Your task to perform on an android device: I am looking for Kitchen items  in the Home & living category because i need some for my kitchen
Image 0: 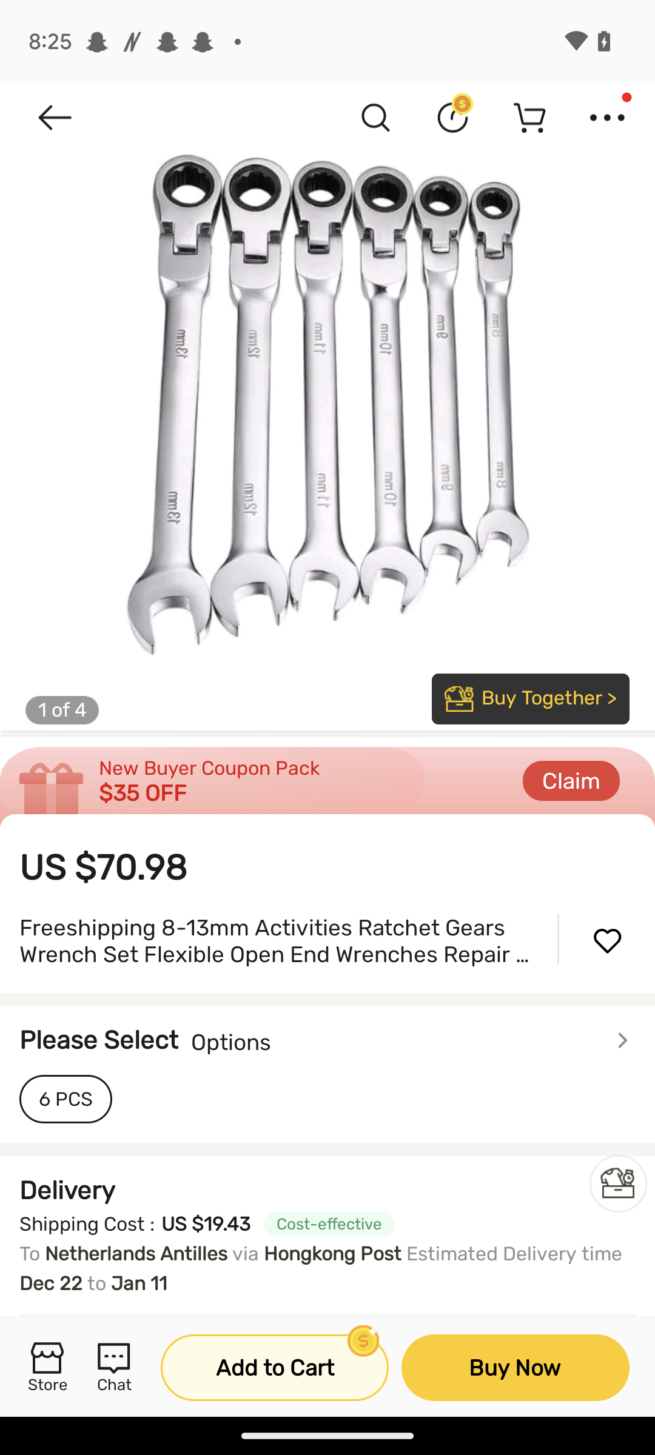
Go back to the screen
Step 0: press back button
Image 1: 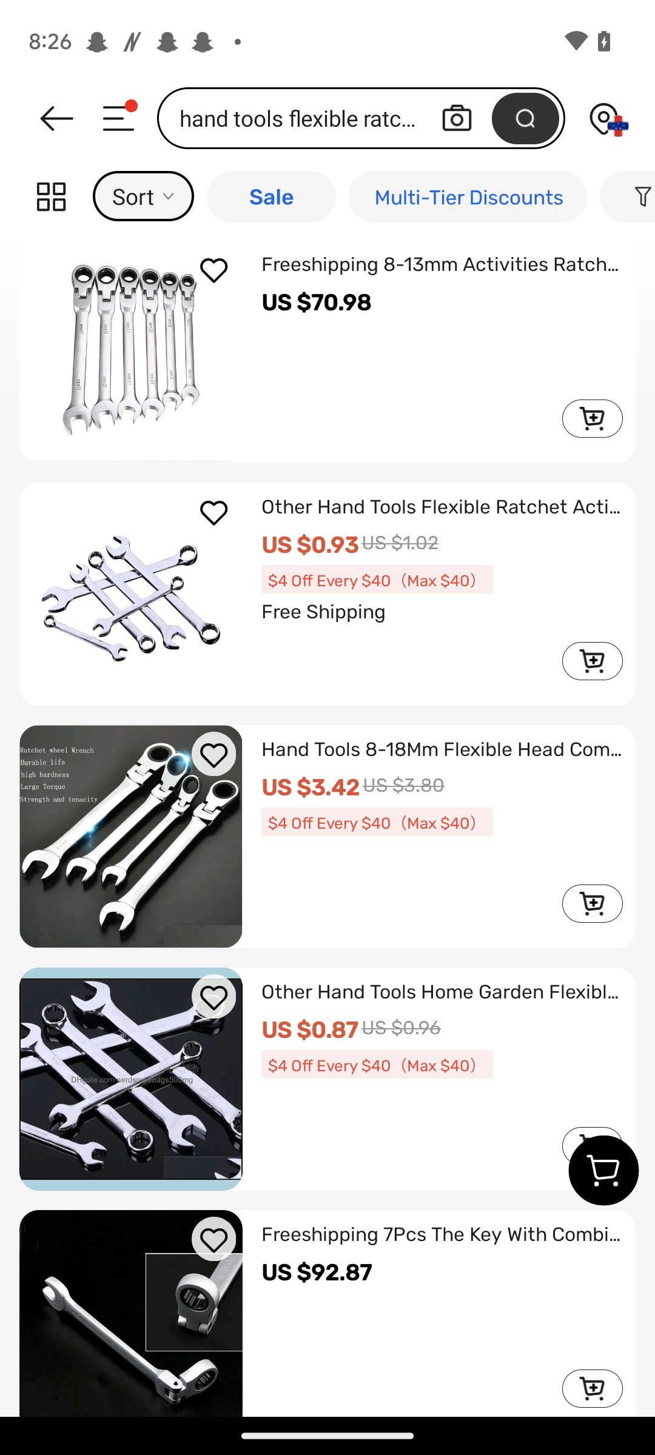
Click on the filter icon 
Step 1: click (644, 190)
Image 3: 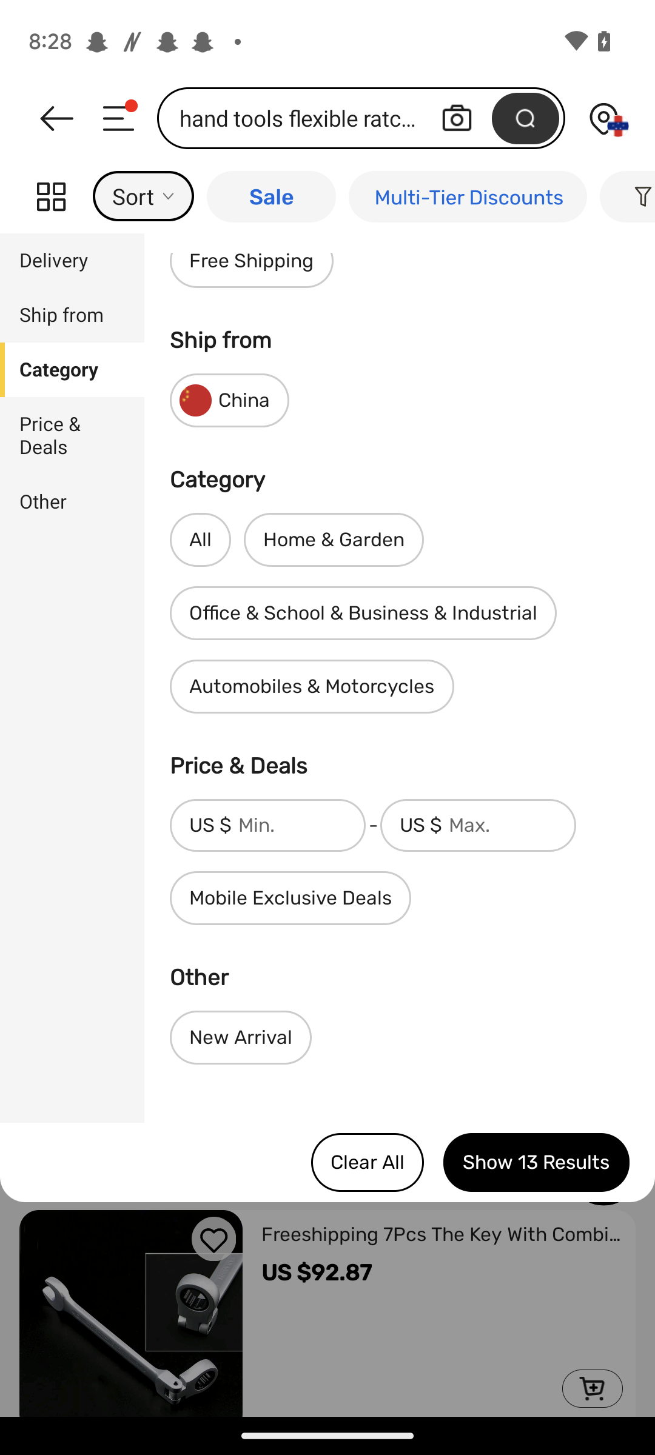
Click on the Home & Garden 
Step 3: click (309, 545)